Your task to perform on an android device: I want to see more details about the flight taking off at 3:15 P.M
Image 0: 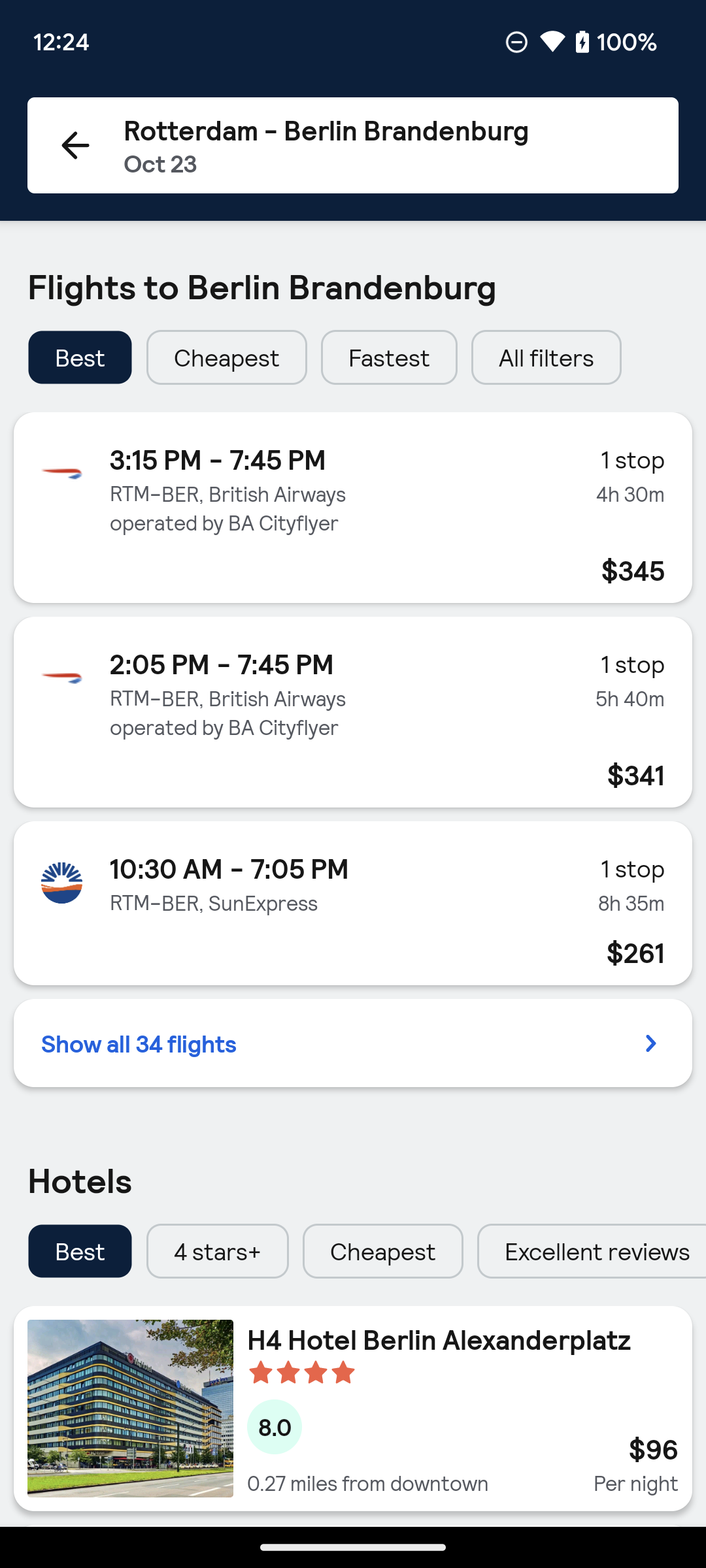
Click on the first flight suggestion.
Step 0: click (387, 522)
Image 1: 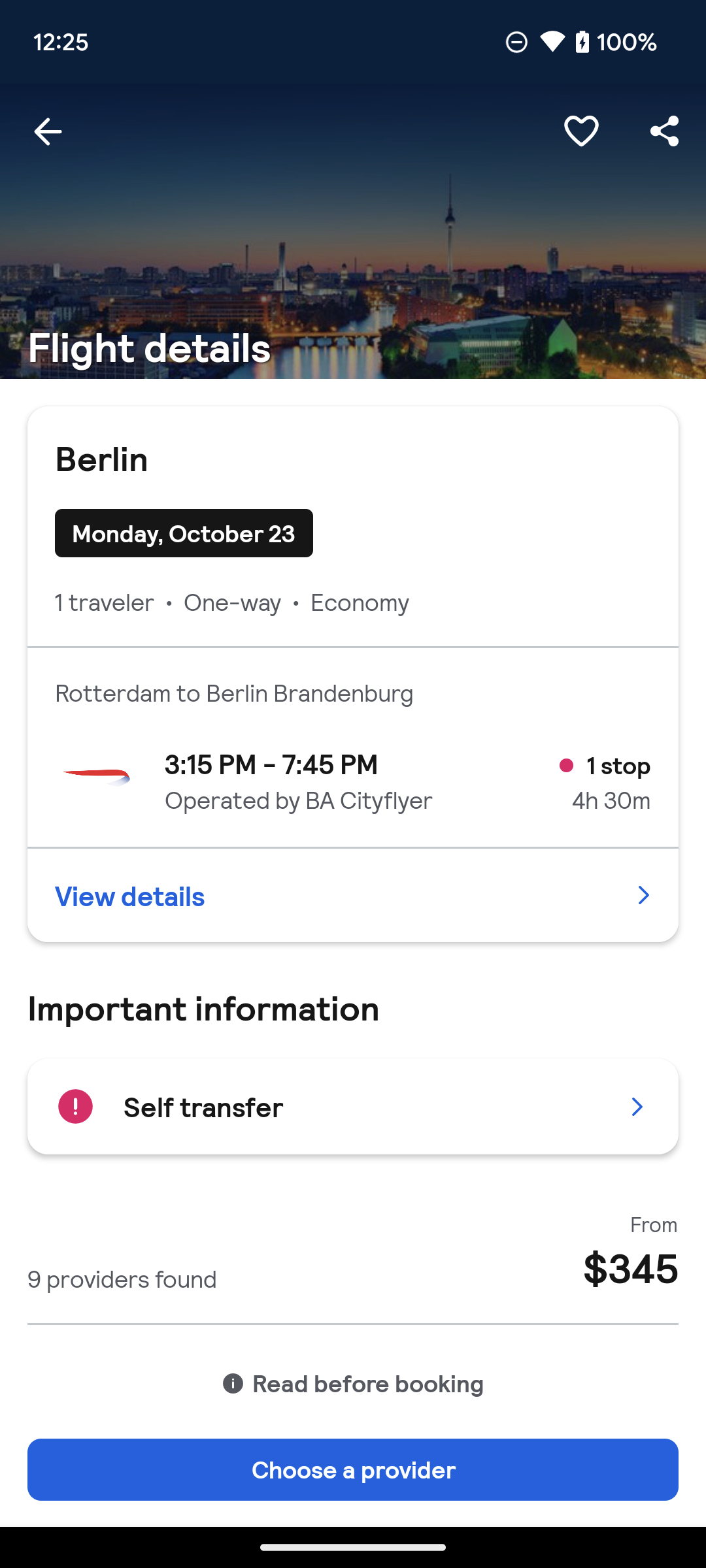
Scroll up to see more details of the flight.
Step 1: scroll down